Your task to perform on an android device: I missed Roslyn Flower Show last time and it was very embarrassing for me and i didn't want to do the same , search for the event Roslyn Flower Show in the calendar app.
Image 0: 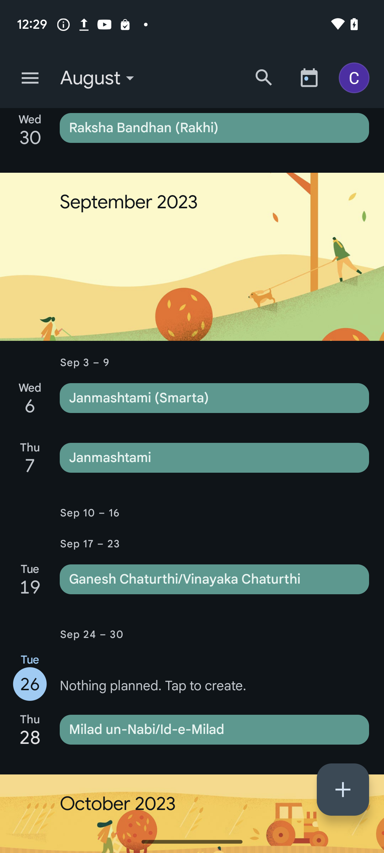
Click on the search option
Step 0: click (264, 77)
Image 1: 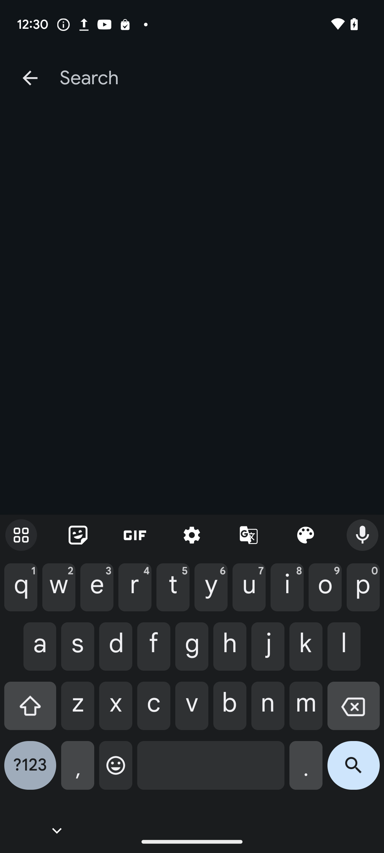
Search for Roslyn Flower Show event
Step 1: type "Roslyn Flower Show"